Your task to perform on an android device: Now I would like to view other similar products. Compare the price of other thermostats from Kp 69 in the Industrybuying app.
Image 0: 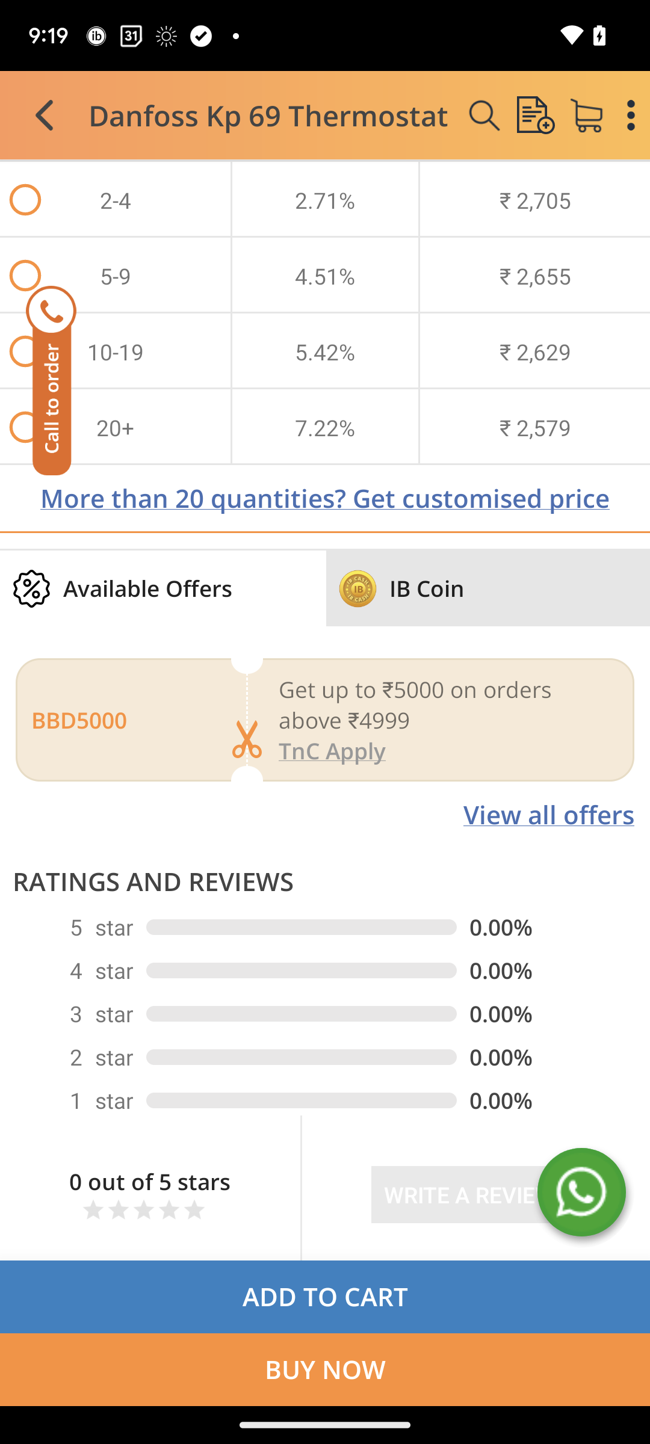
Click on arrow back button on the top left.
Step 0: click (43, 114)
Image 1: 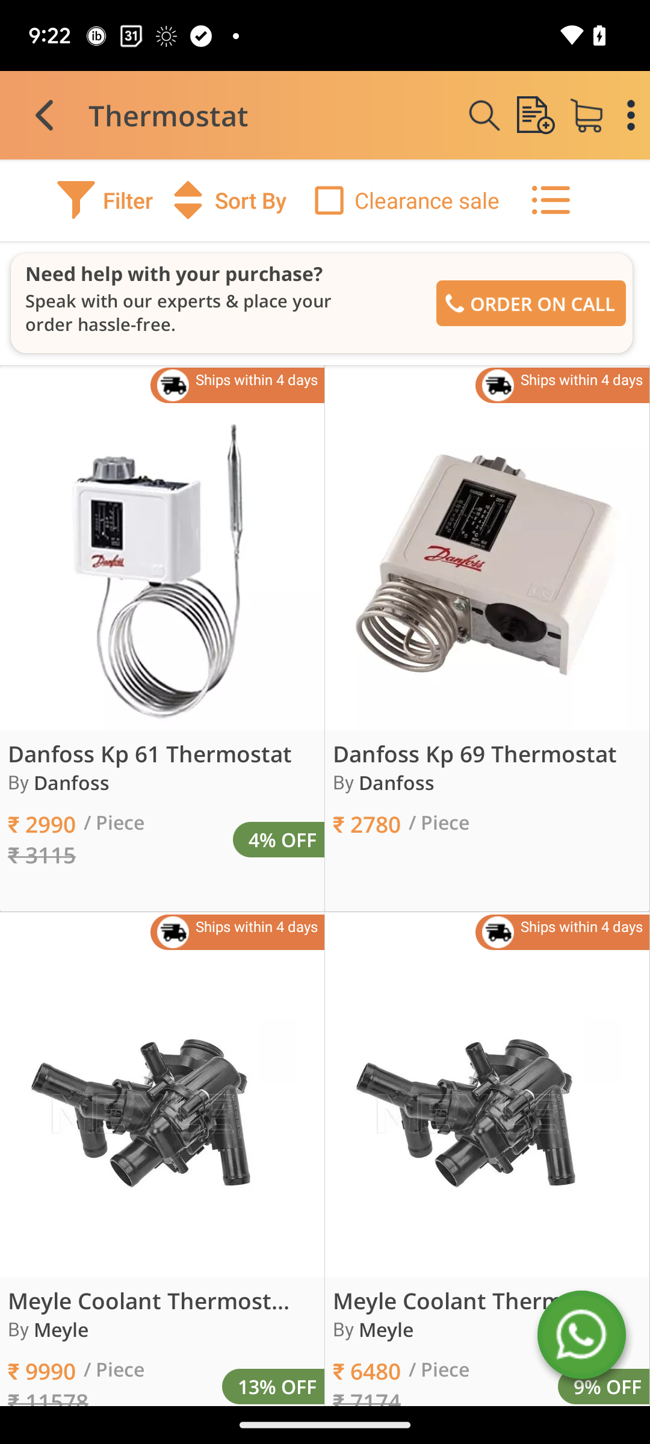
Scroll down to view other thermostats.
Step 1: scroll down